Your task to perform on an android device: Open the reminder app and search the keyword birthday.
Image 0: 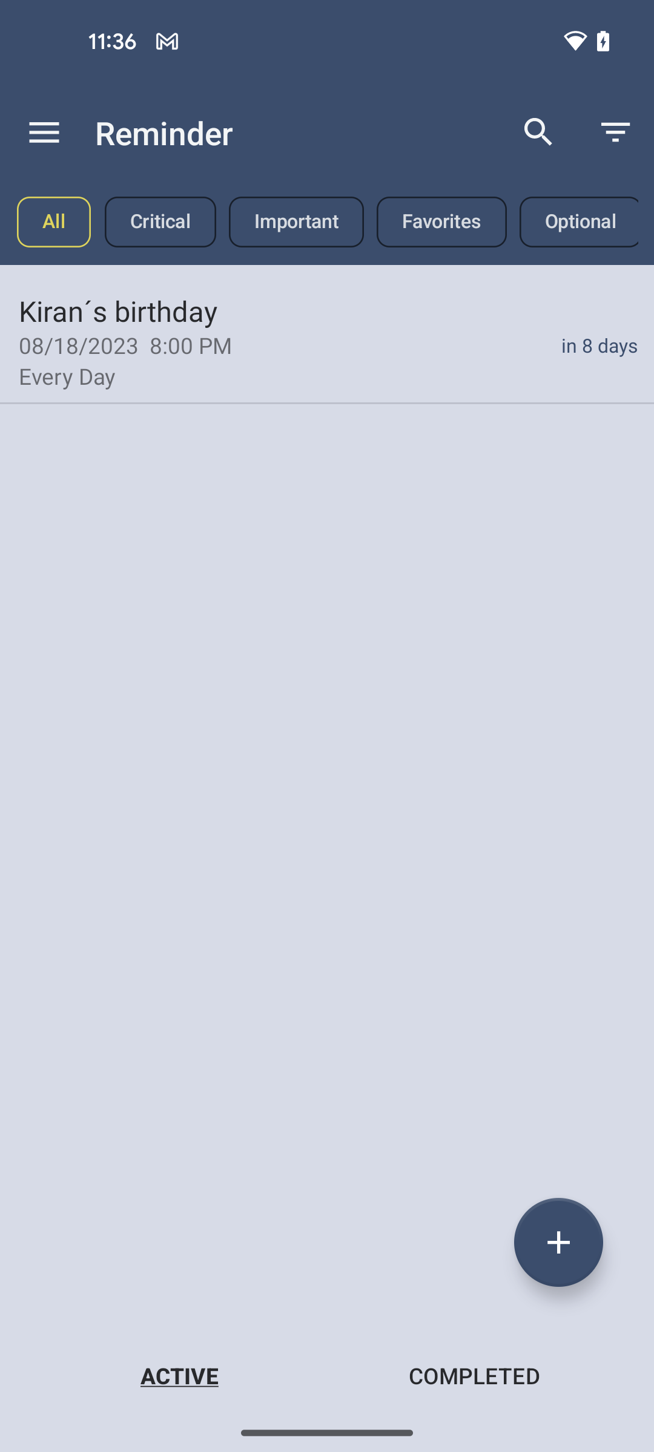
Tap on the search icon at the top right corner of the screen
Step 0: click (538, 132)
Image 1: 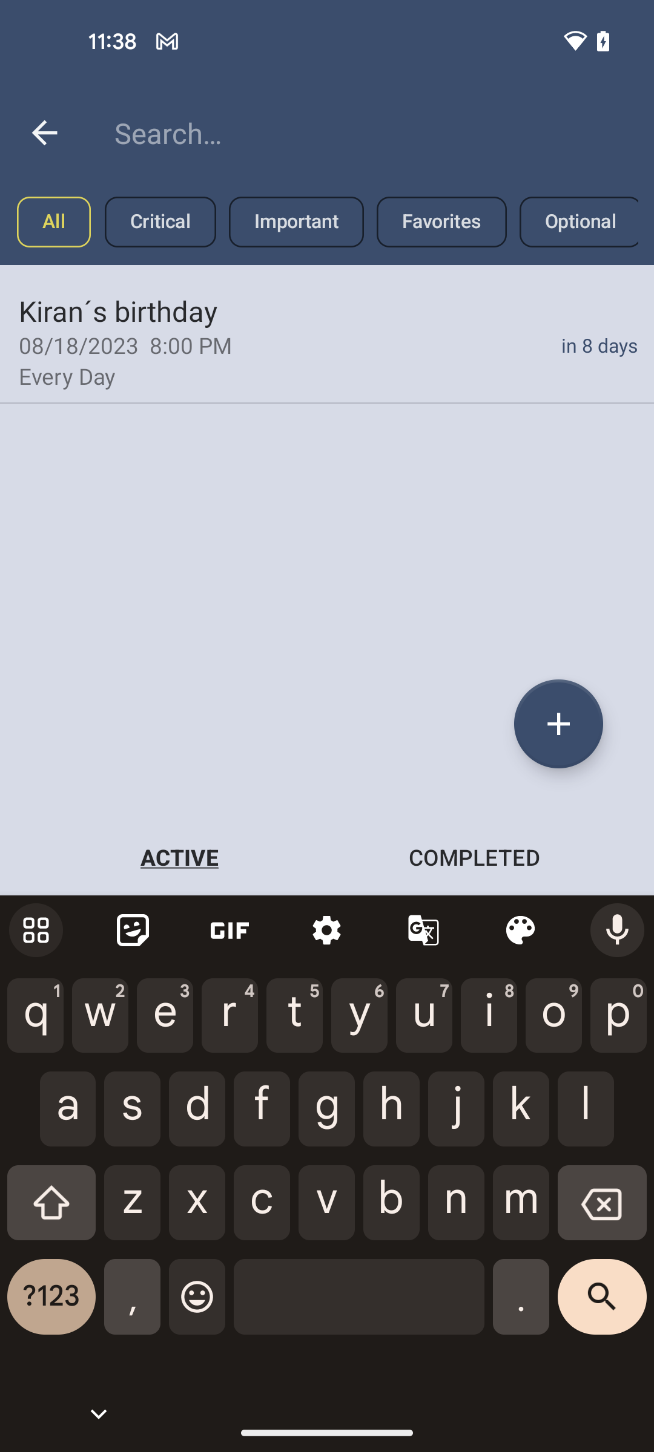
Search for birthday keyword
Step 1: type "birthday"
Image 2: 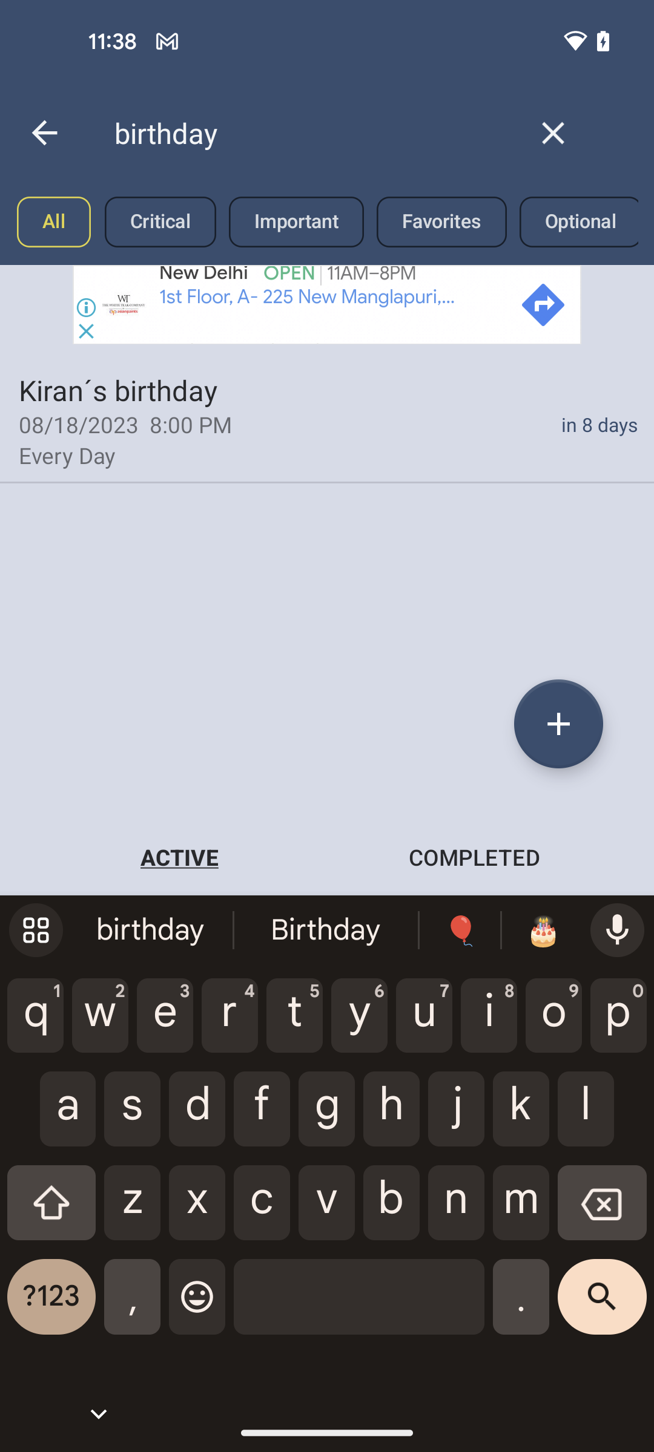
Tap on the search icon at the bottom right corner of the screen
Step 2: click (602, 1306)